Your task to perform on an android device: Go to library section and create playlist  "Feel the soul" and add video Arjit singh song 2021  to the created playlist 
Image 0: 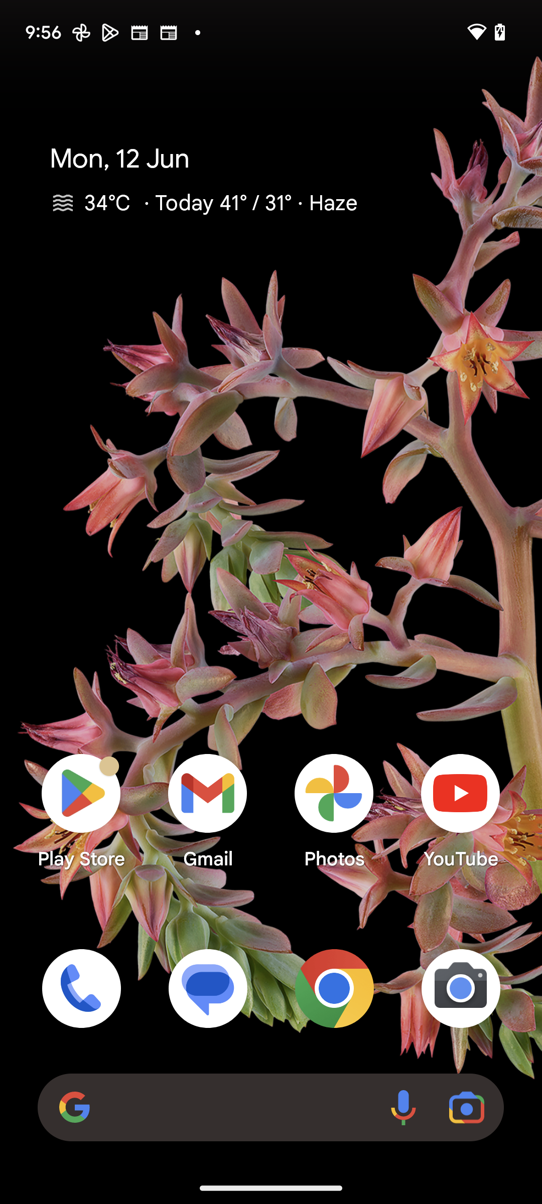
open YouTube App
Step 0: open app "YouTube"
Image 1: 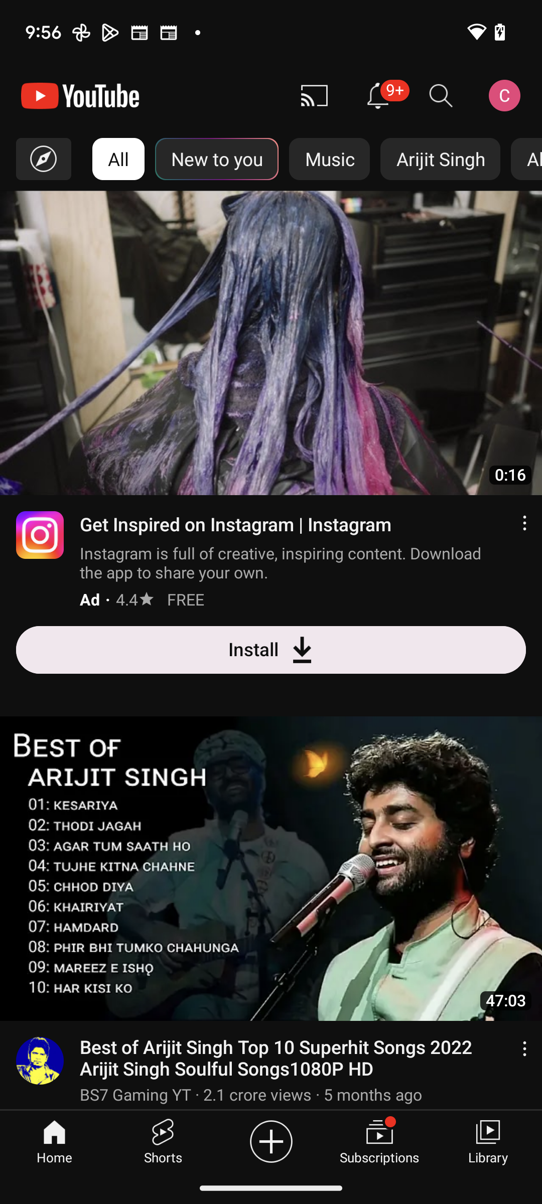
click on the library section at the bottom right corner of the screen
Step 1: click (488, 1140)
Image 2: 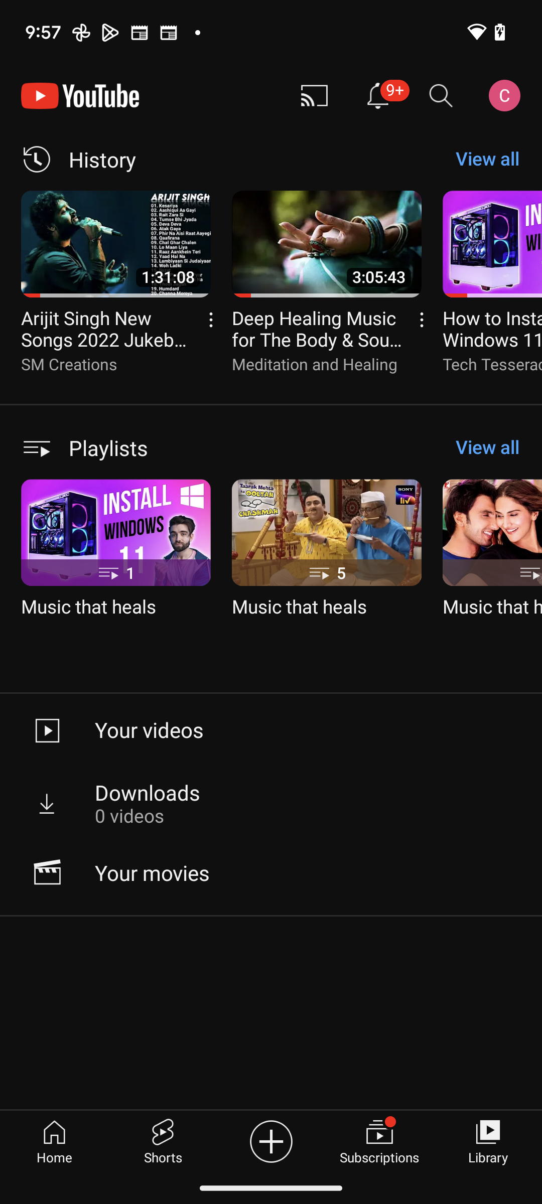
swipe left to create playlist
Step 2: scroll right
Image 3: 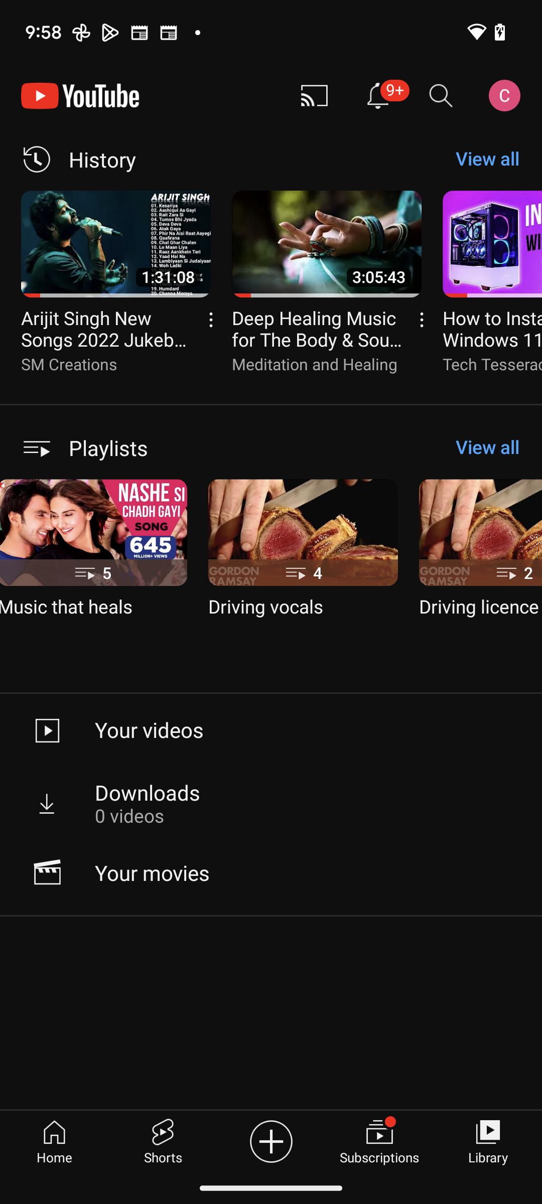
swipe left to create playlist
Step 3: scroll right
Image 4: 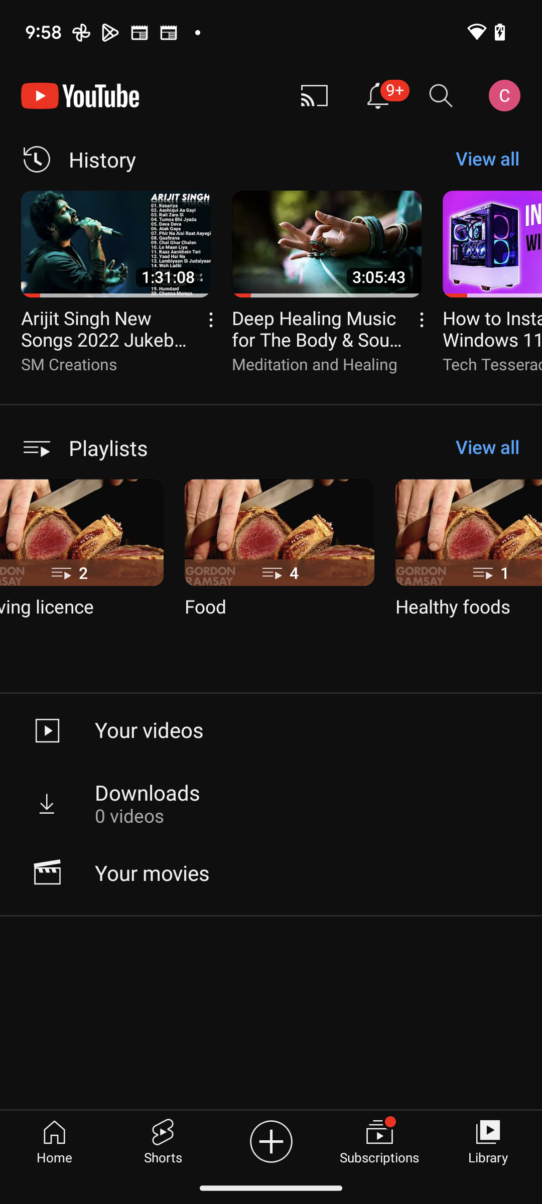
swipe left to create playlist
Step 4: scroll right
Image 5: 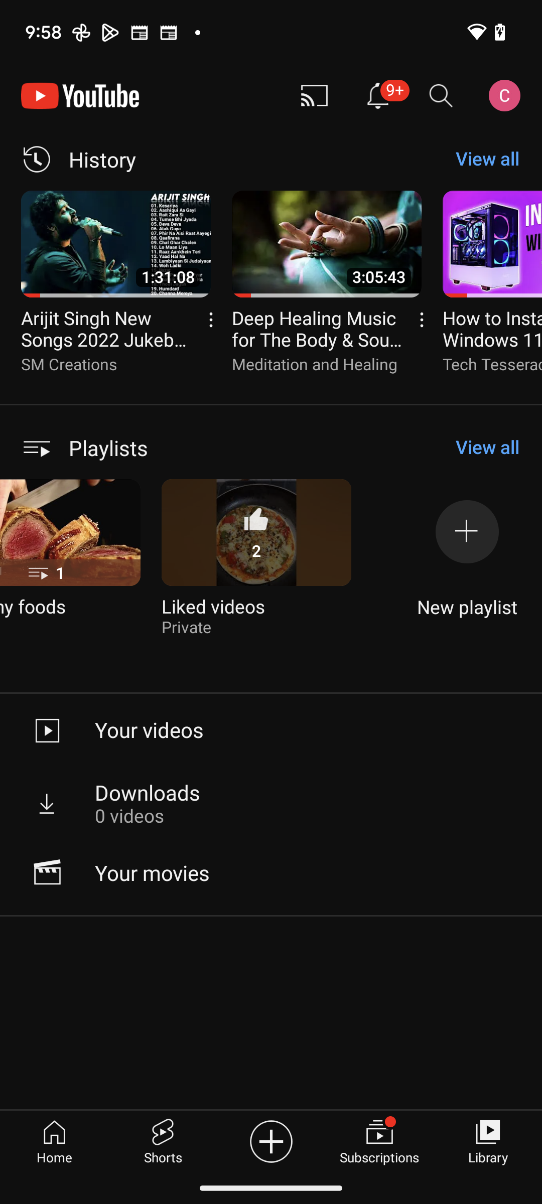
click on the new playlist icon
Step 5: click (451, 585)
Image 6: 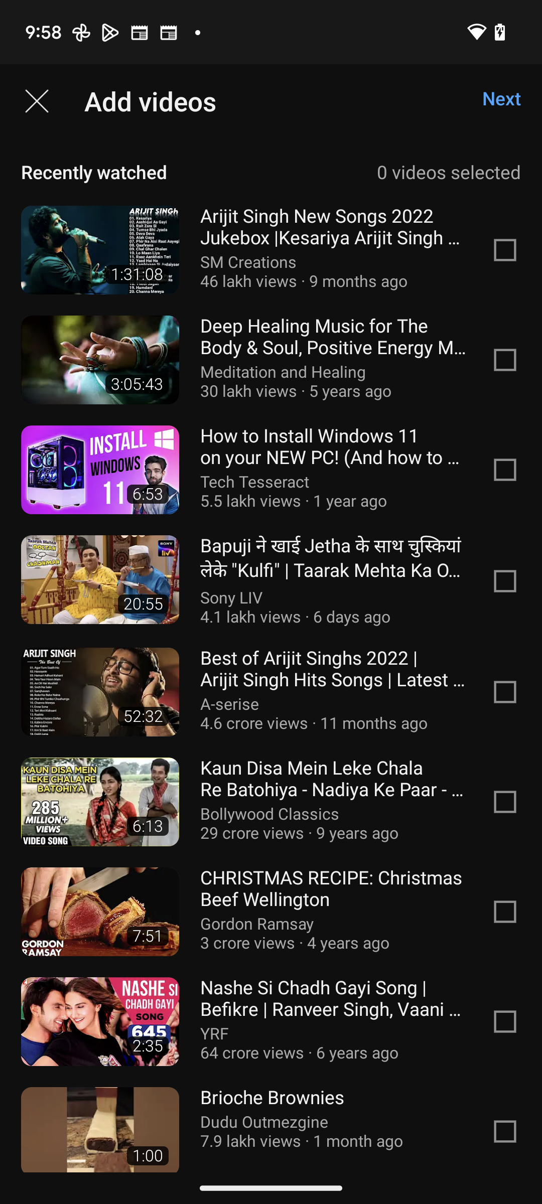
go to next option at the top right corner of the screen
Step 6: click (501, 98)
Image 8: 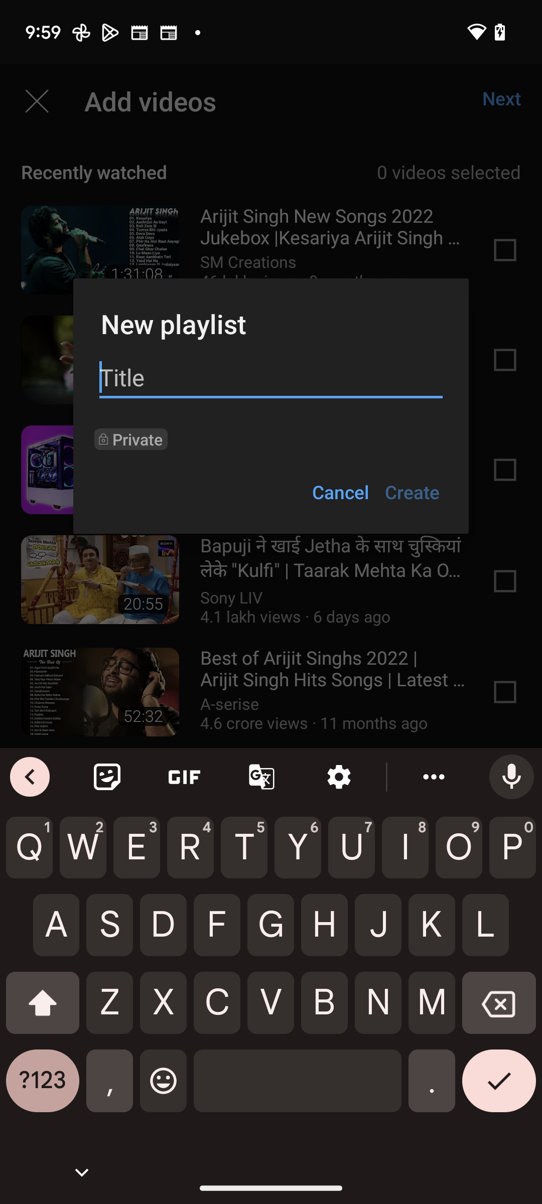
Type text as Feel the soul 
Step 8: type "Feel the soul"
Image 9: 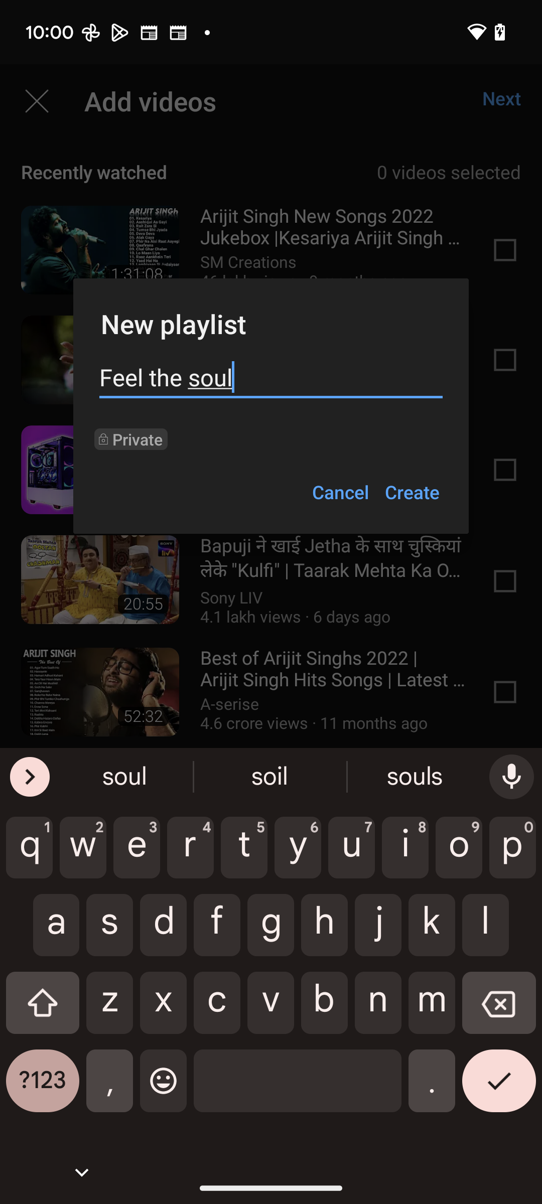
click on the create option
Step 9: click (412, 492)
Image 10: 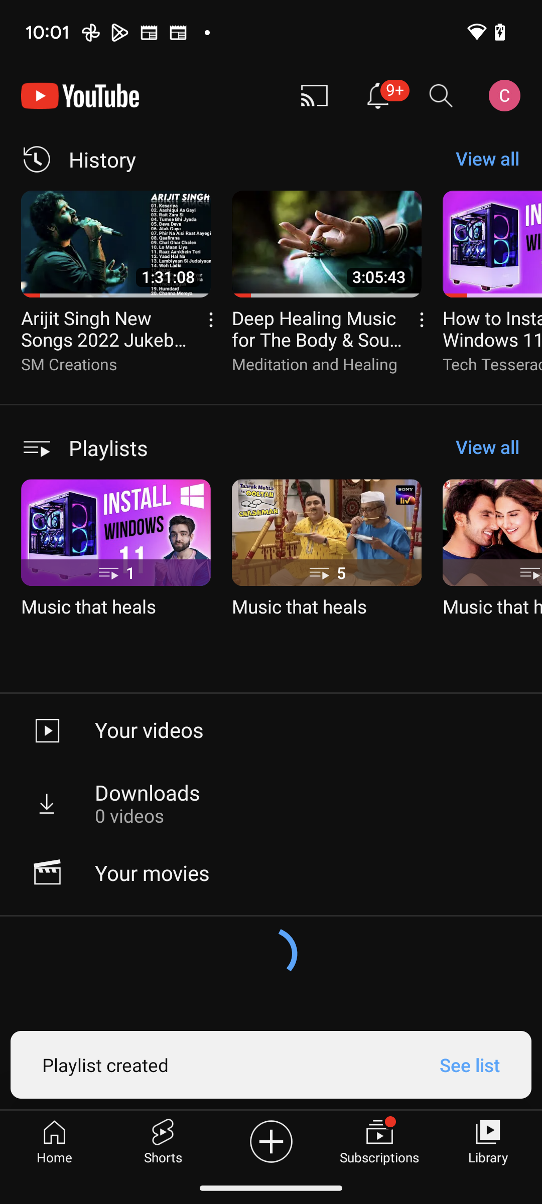
go to the search bar at the top right of the screen
Step 10: click (441, 96)
Image 11: 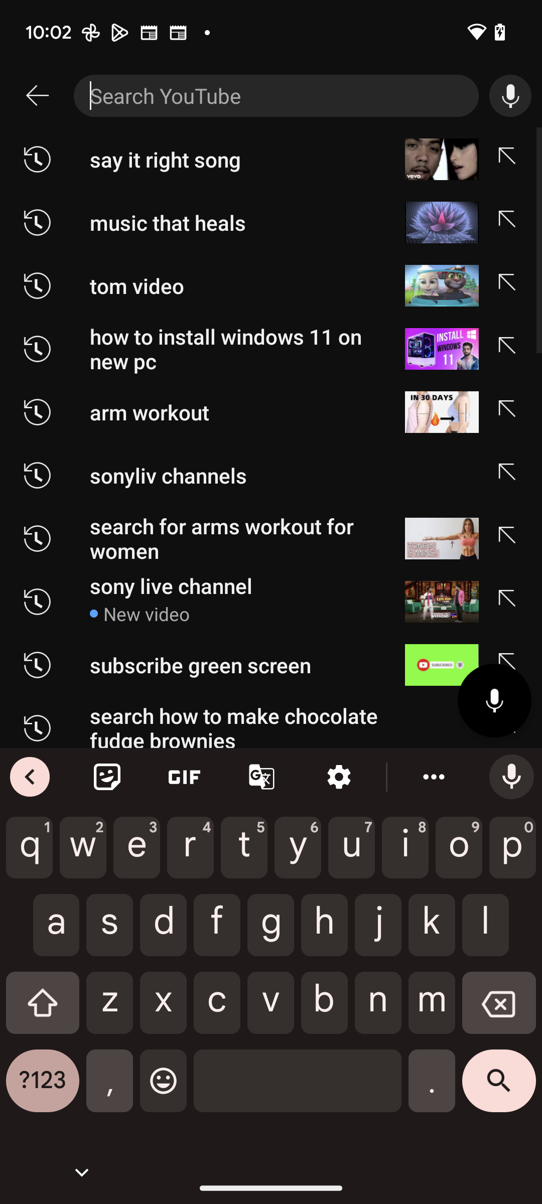
Arjit sing song 2021
Step 11: type "Arjit Sing song 2021"
Image 12: 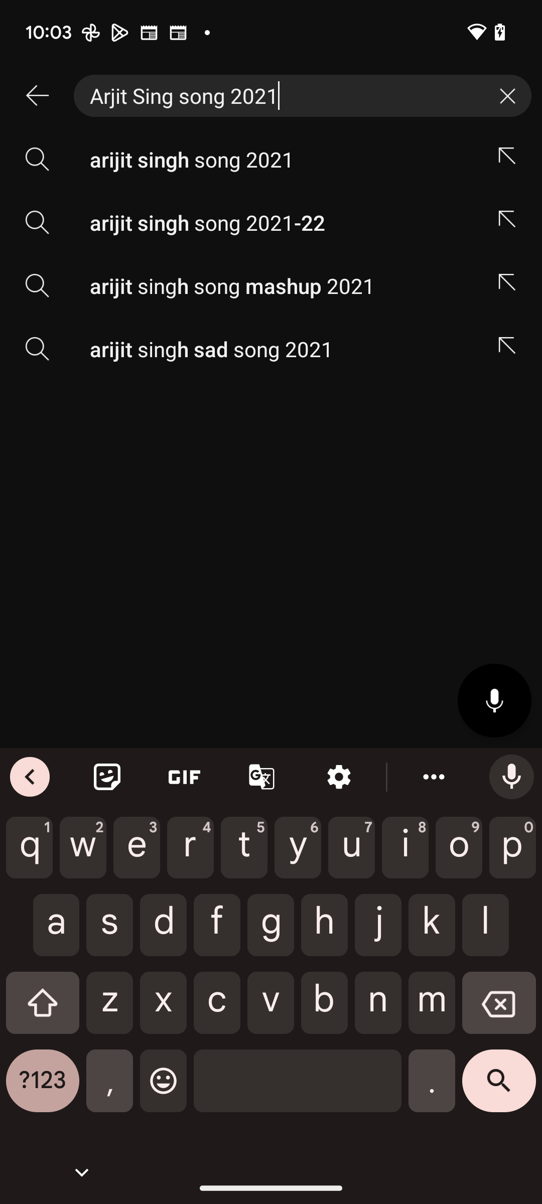
click on the search icon at the bottom right corner of the screen
Step 12: click (499, 1089)
Image 13: 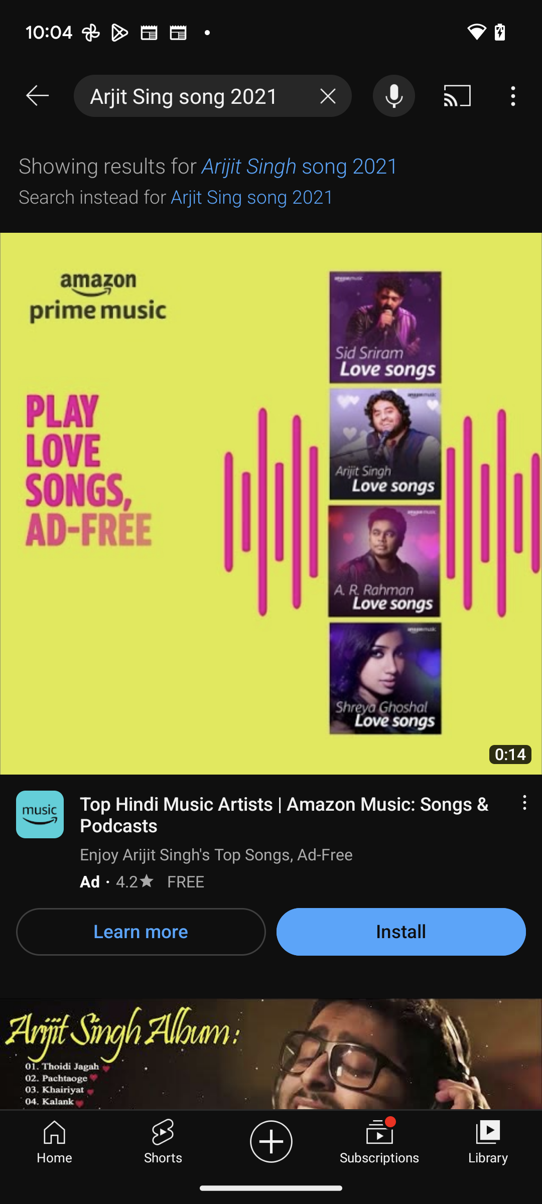
swipe up to view the Arjit Singh song video
Step 13: scroll down
Image 14: 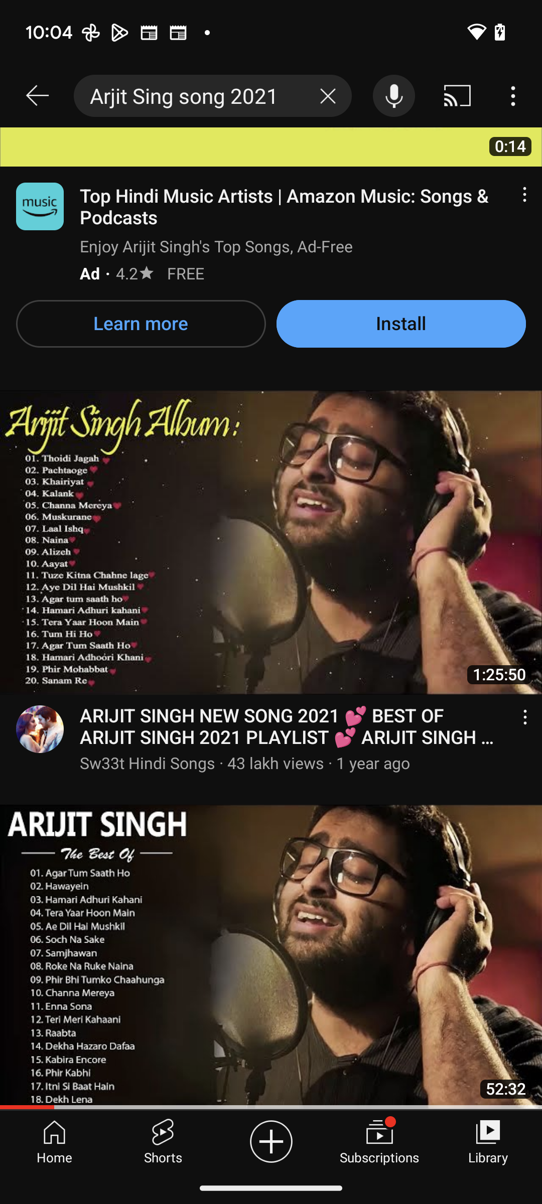
click on three dot icon of the first video 
Step 14: click (525, 717)
Image 15: 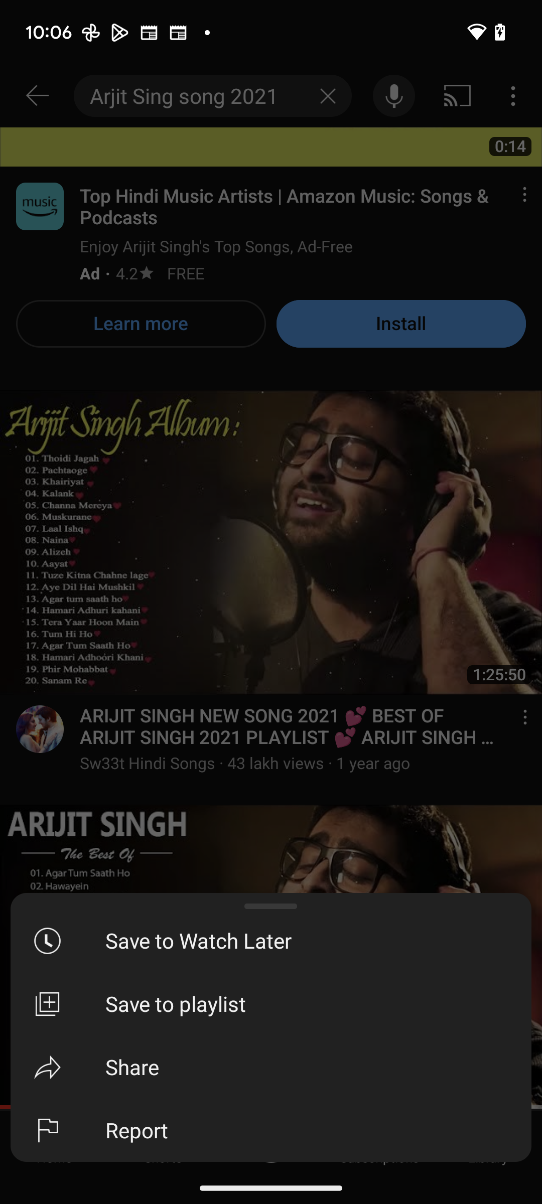
click on the save to playlist option at the bottom left corner of the screen
Step 15: click (154, 1004)
Image 16: 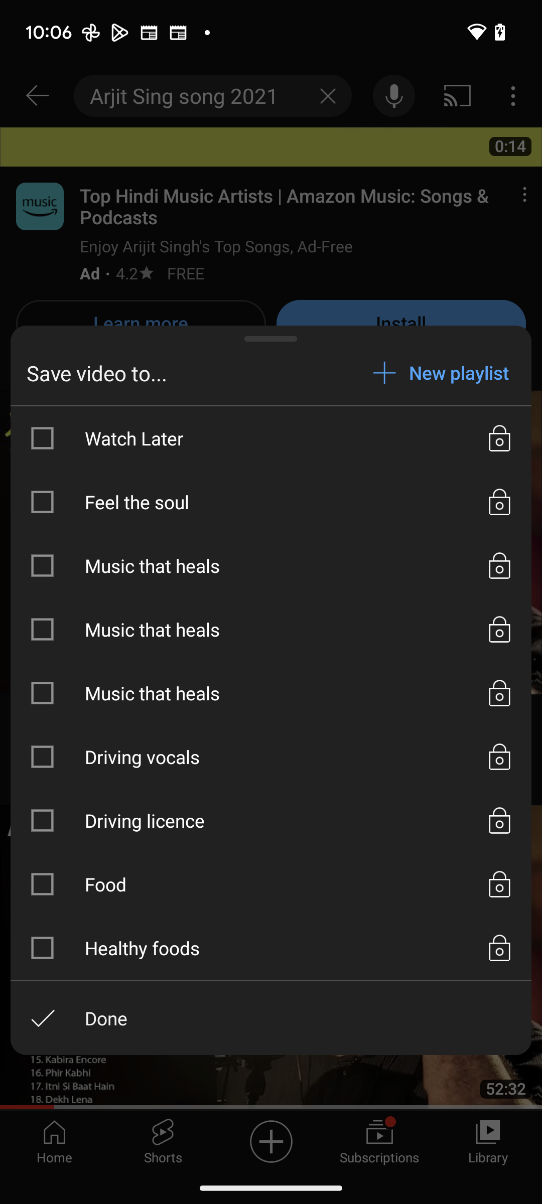
click on the check box Feel the soul open 
Step 16: click (270, 502)
Image 17: 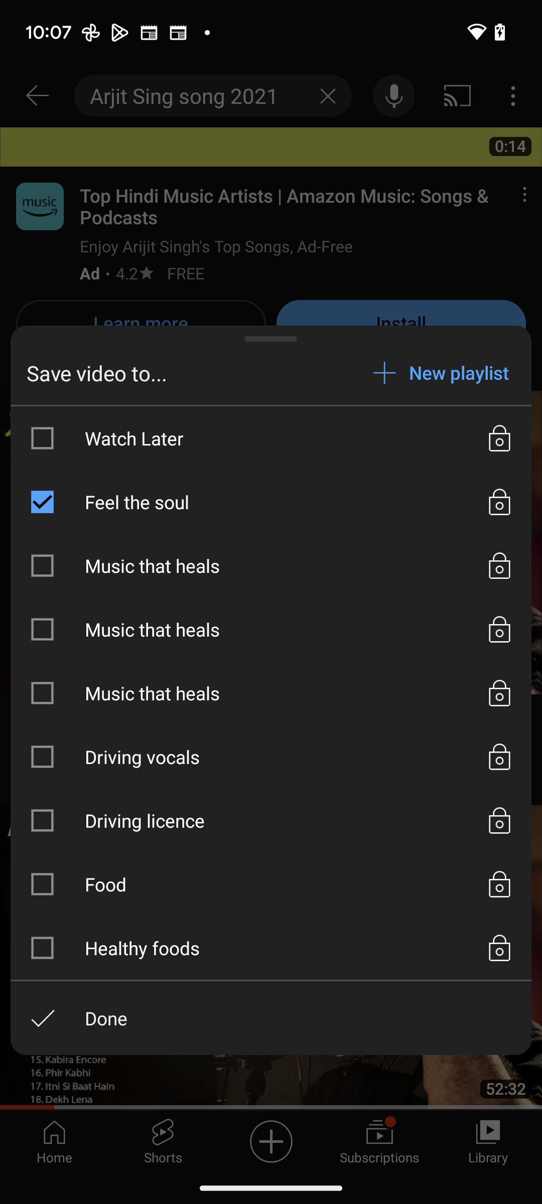
click on the done button
Step 17: click (270, 1017)